Your task to perform on an android device: I want to increase the brightness for a better view in the PocketBook app.
Image 0: 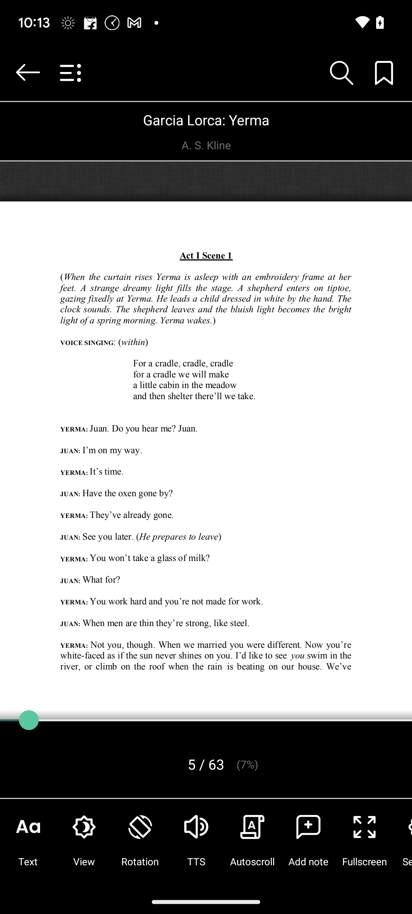
Click on the view button from the bottom bar.
Step 0: click (84, 844)
Image 1: 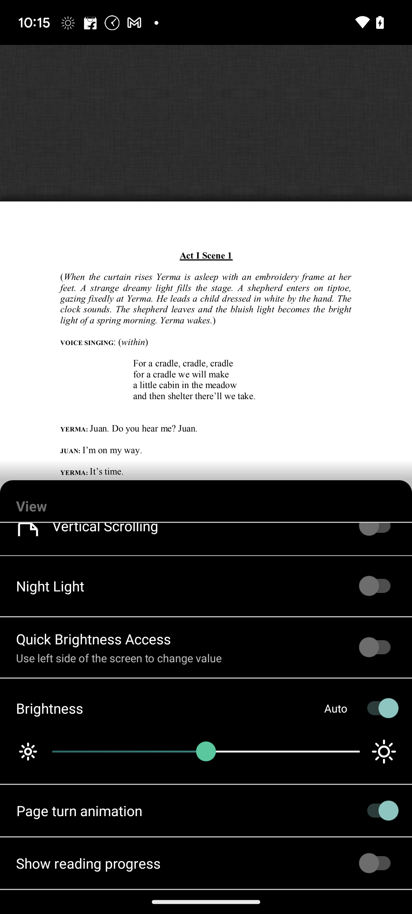
Swipe right the brightness bar.
Step 1: scroll left